Your task to perform on an android device: I want to fill the colour of navy blue in the background because this is my favourite colour
Image 0: 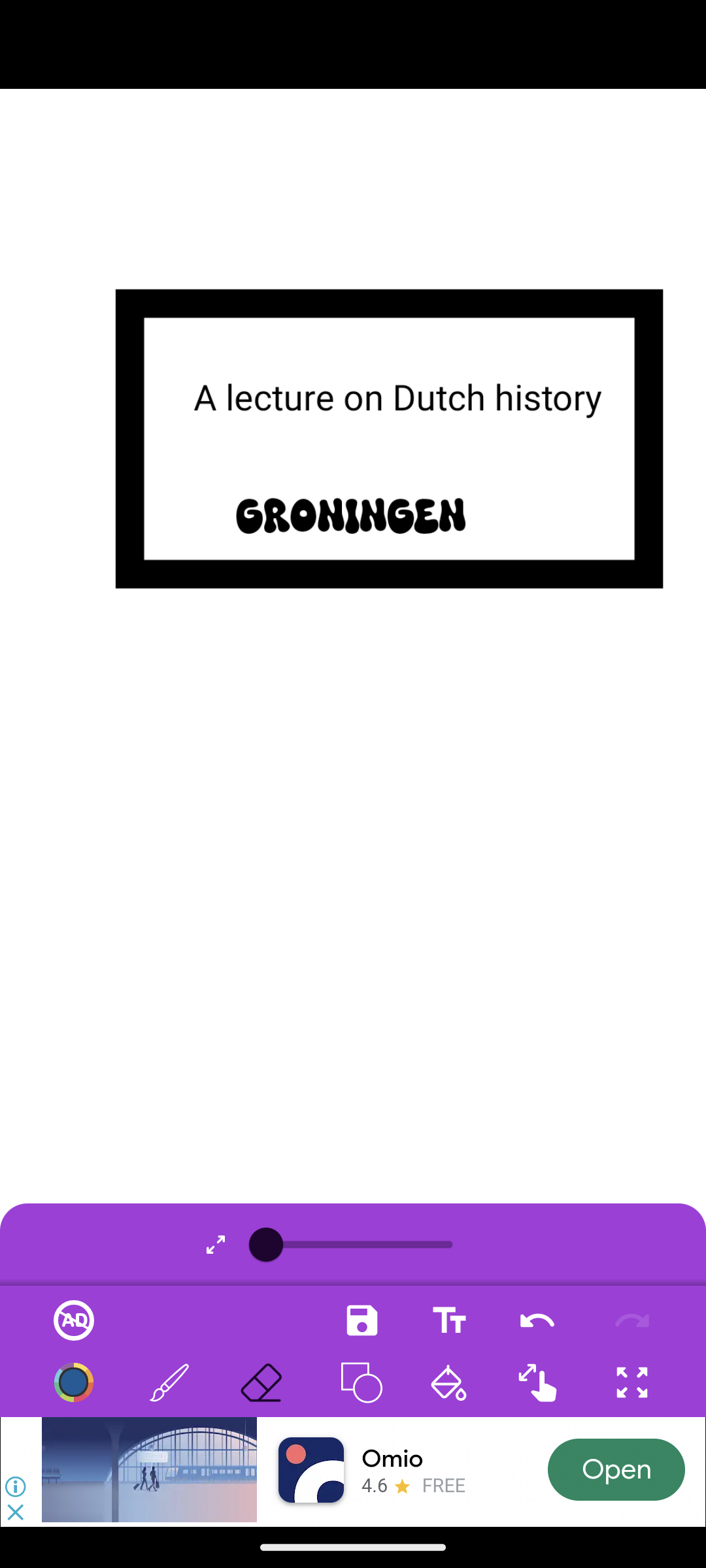
Click on the filler icon 
Step 0: click (446, 1383)
Image 1: 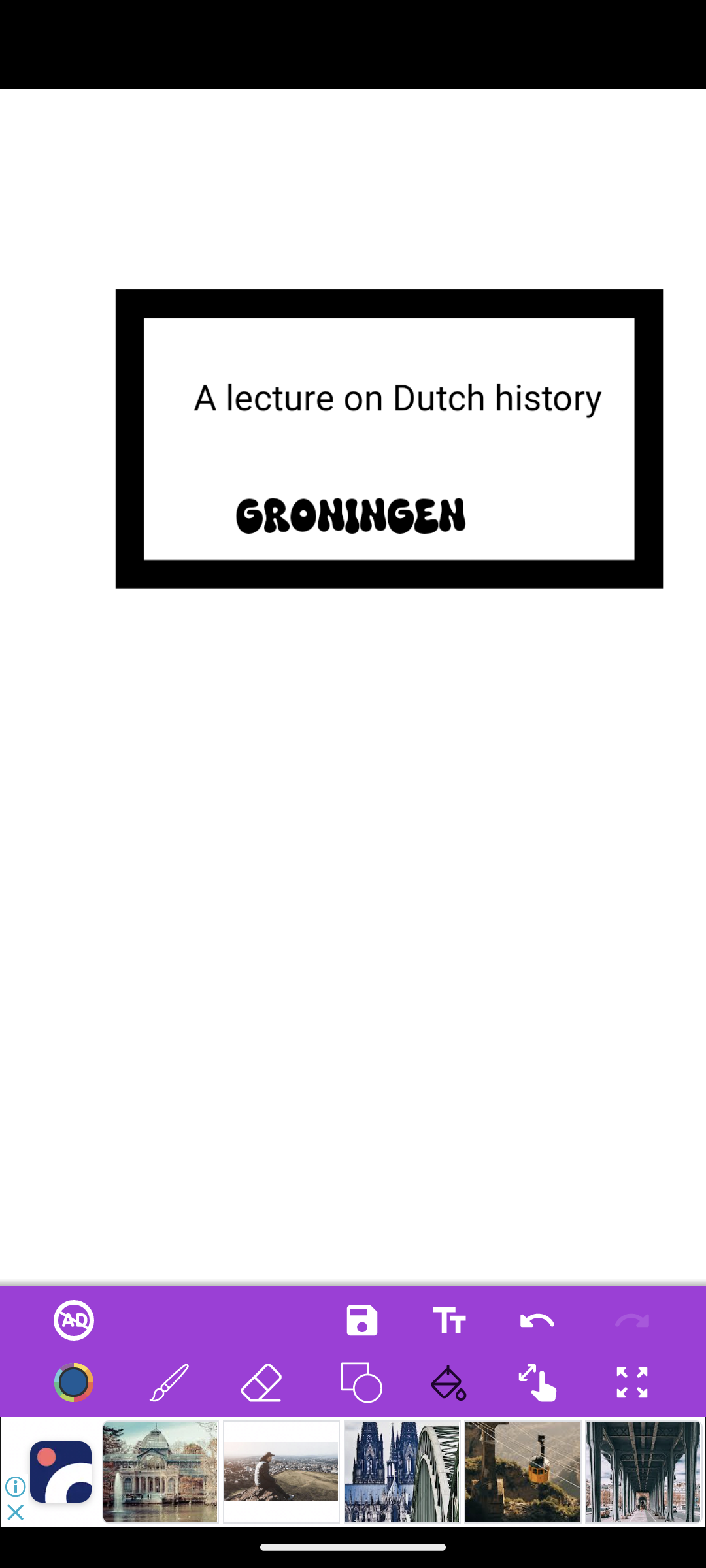
Click on the backgroud to fill with navy blue colour 
Step 1: click (420, 1056)
Image 2: 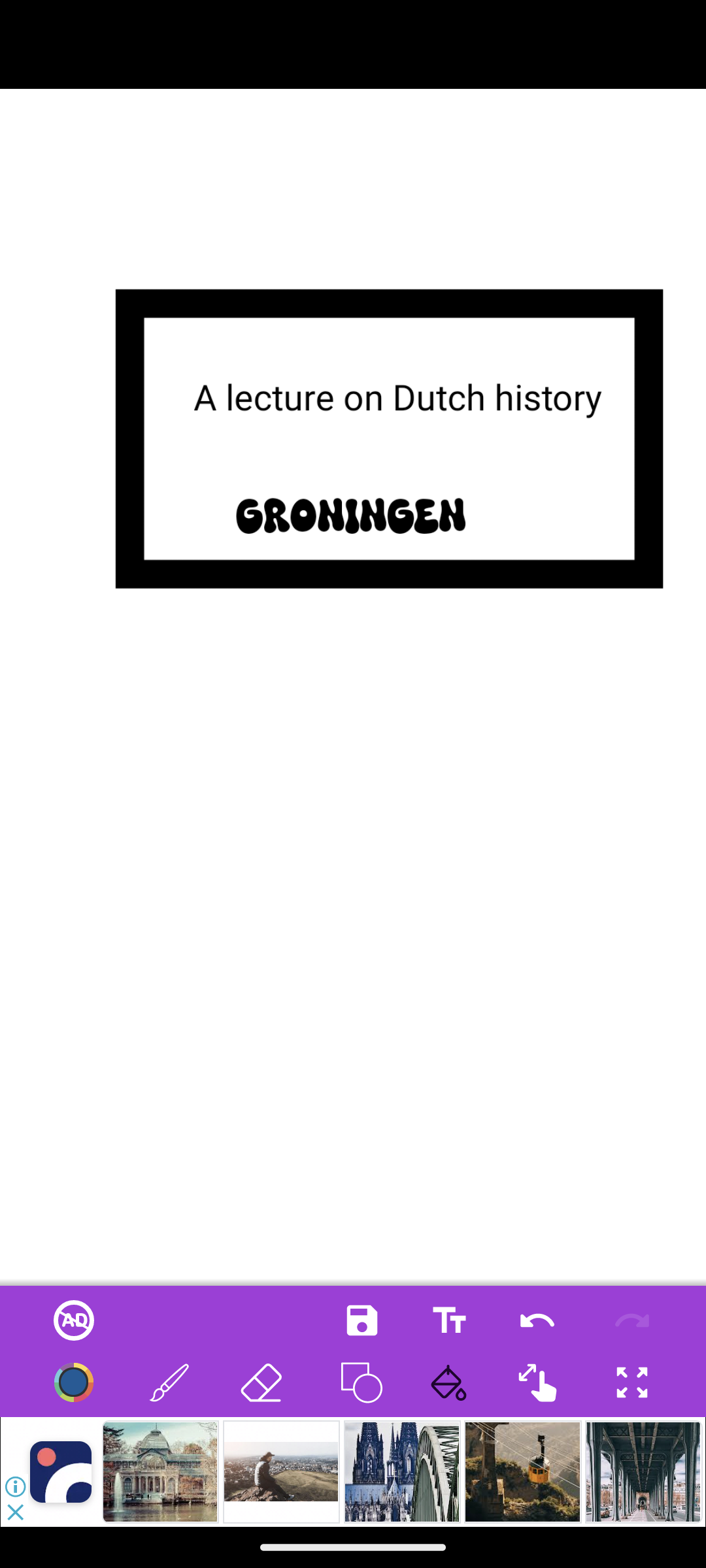
Click on the backgroud to fill with navy blue colour 
Step 2: wait